Your task to perform on an android device: View the appointment data in the Google Drive app and examine the document for clarity of the schedule.
Image 0: 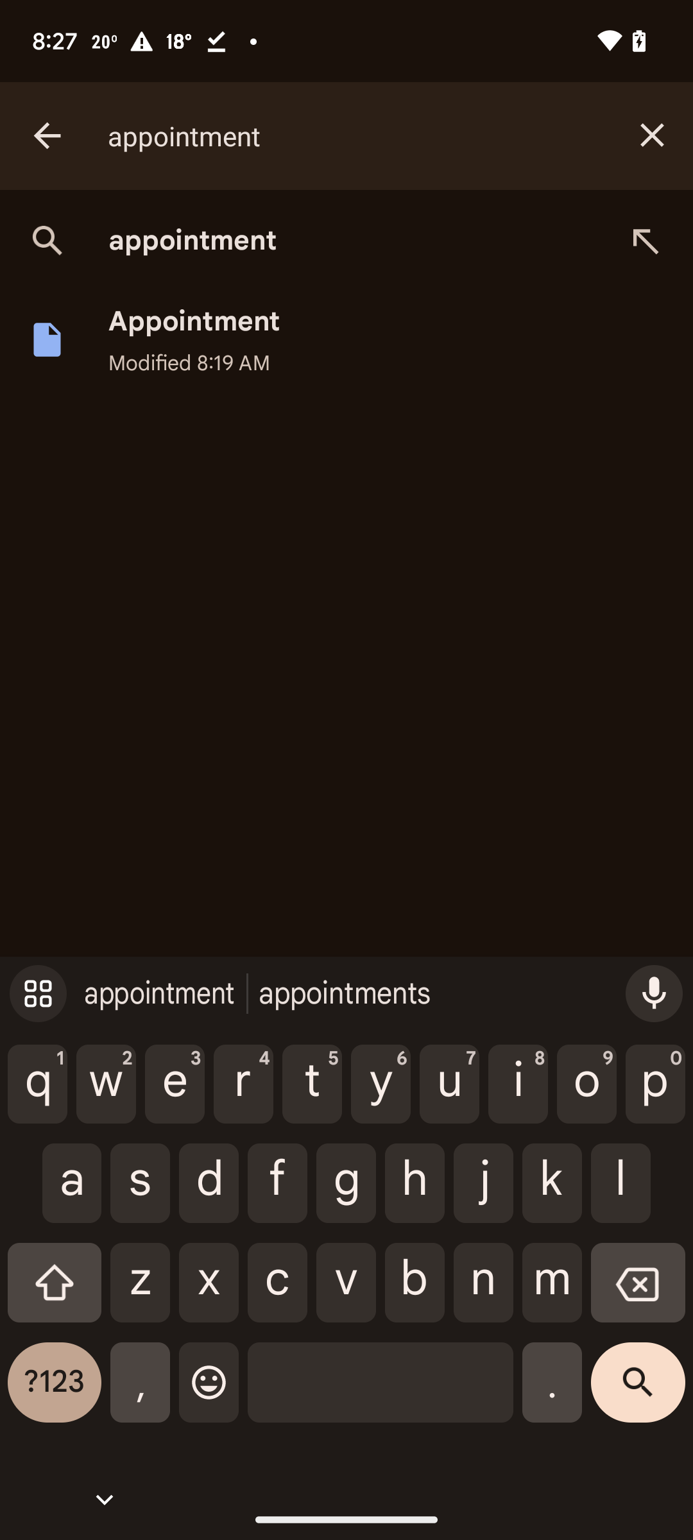
Click on the appointment document
Step 0: click (346, 339)